Your task to perform on an android device: View the photos and review of the Science World in Vancouver on the wanderlog app.
Image 0: 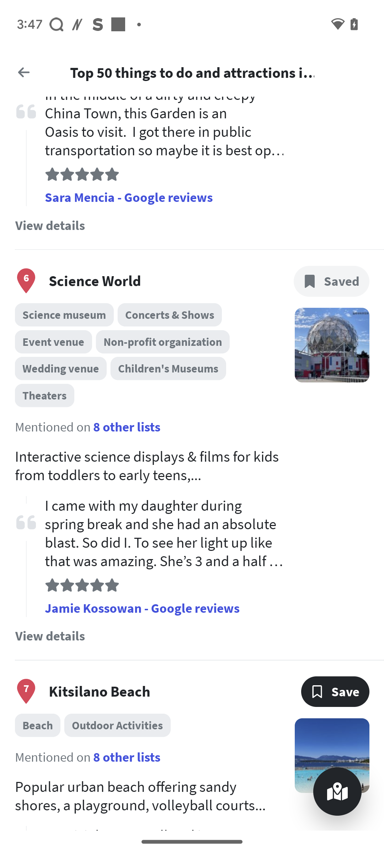
Click on the text Google reviews under the Science world tab.
Step 0: click (164, 608)
Image 1: 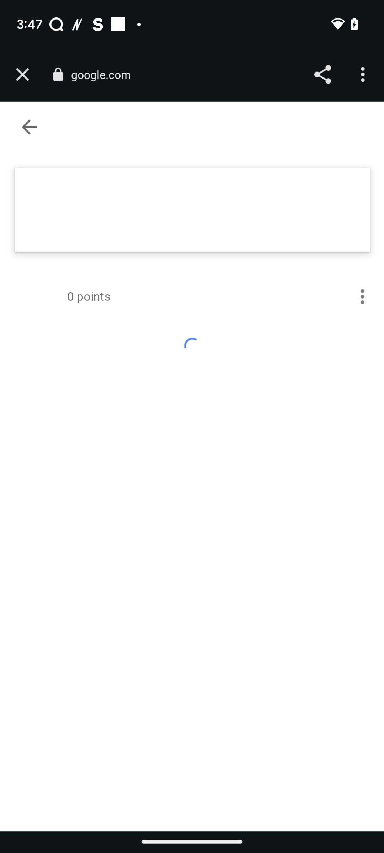
Click on the text Google reviews under the Science world tab.
Step 1: wait
Image 2: 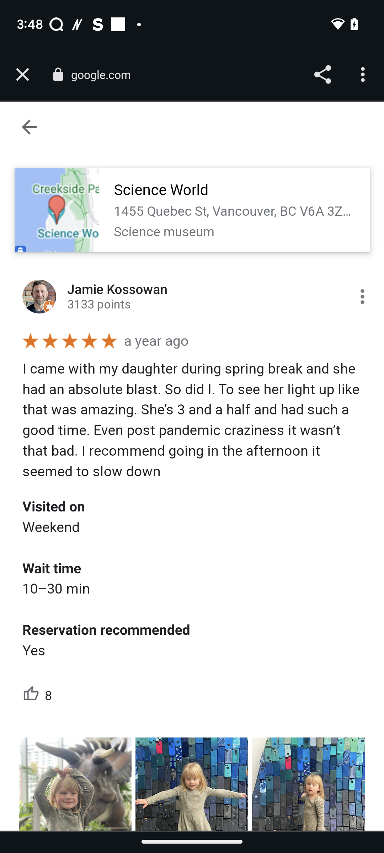
Scroll up
Step 2: scroll down